Your task to perform on an android device: Read reviews of vests for men in the Nykaa Fashion app
Image 0: 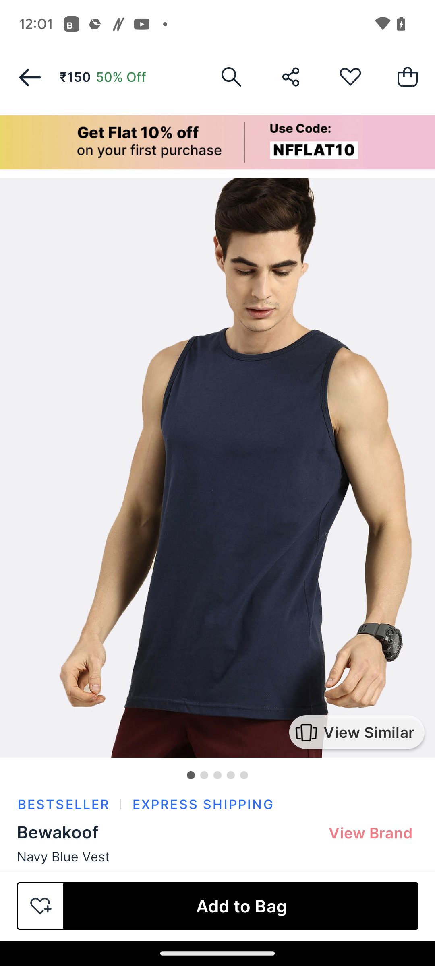
Scroll up to view customer reviews 
Step 0: scroll down
Image 1: 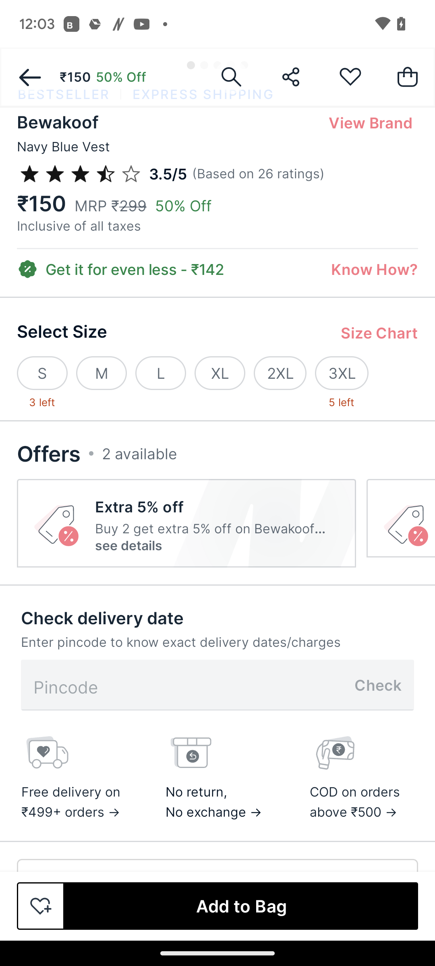
Scroll up to view customer reviews 
Step 1: scroll down
Image 2: 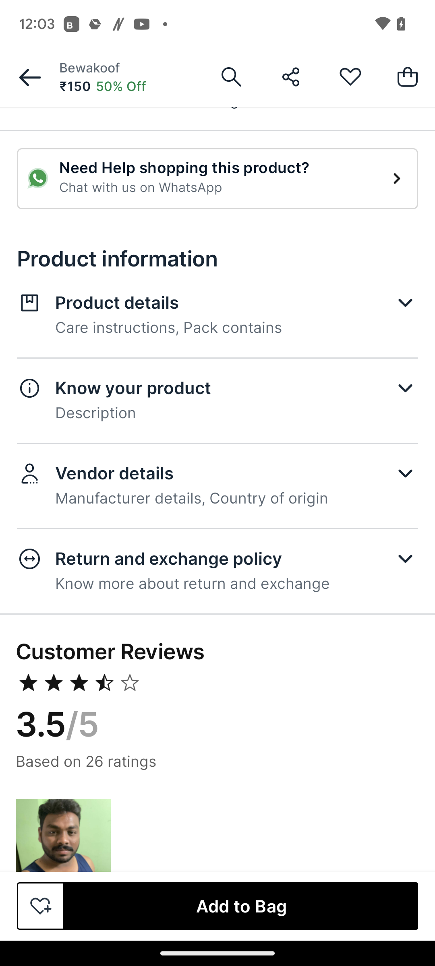
Scroll up to view customer reviews 
Step 2: scroll down
Image 3: 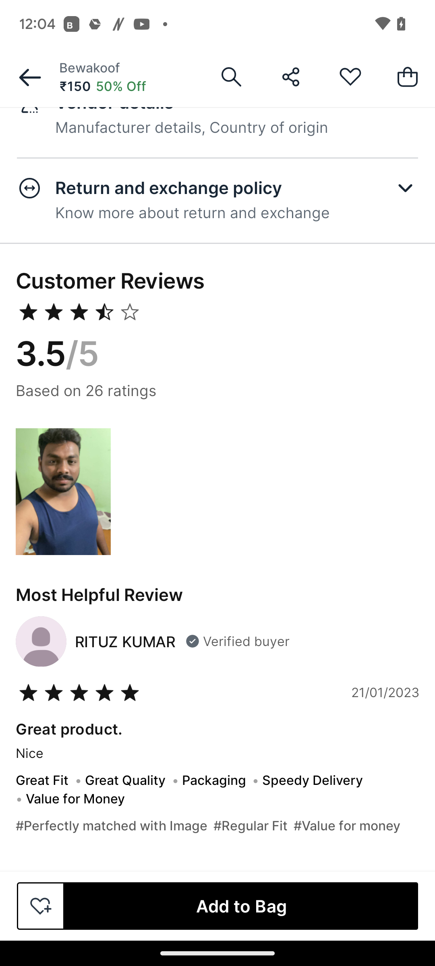
Scroll up to view customer reviews 
Step 3: scroll down
Image 4: 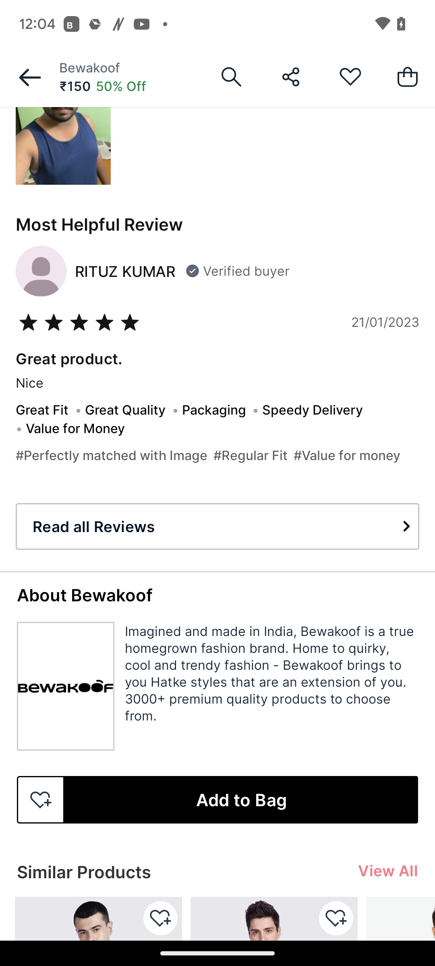
Click on the read all reviews option on the left side of the screen
Step 4: click (217, 526)